Your task to perform on an android device: Open eBay app and search for Levis mens denim jeans
Image 0: 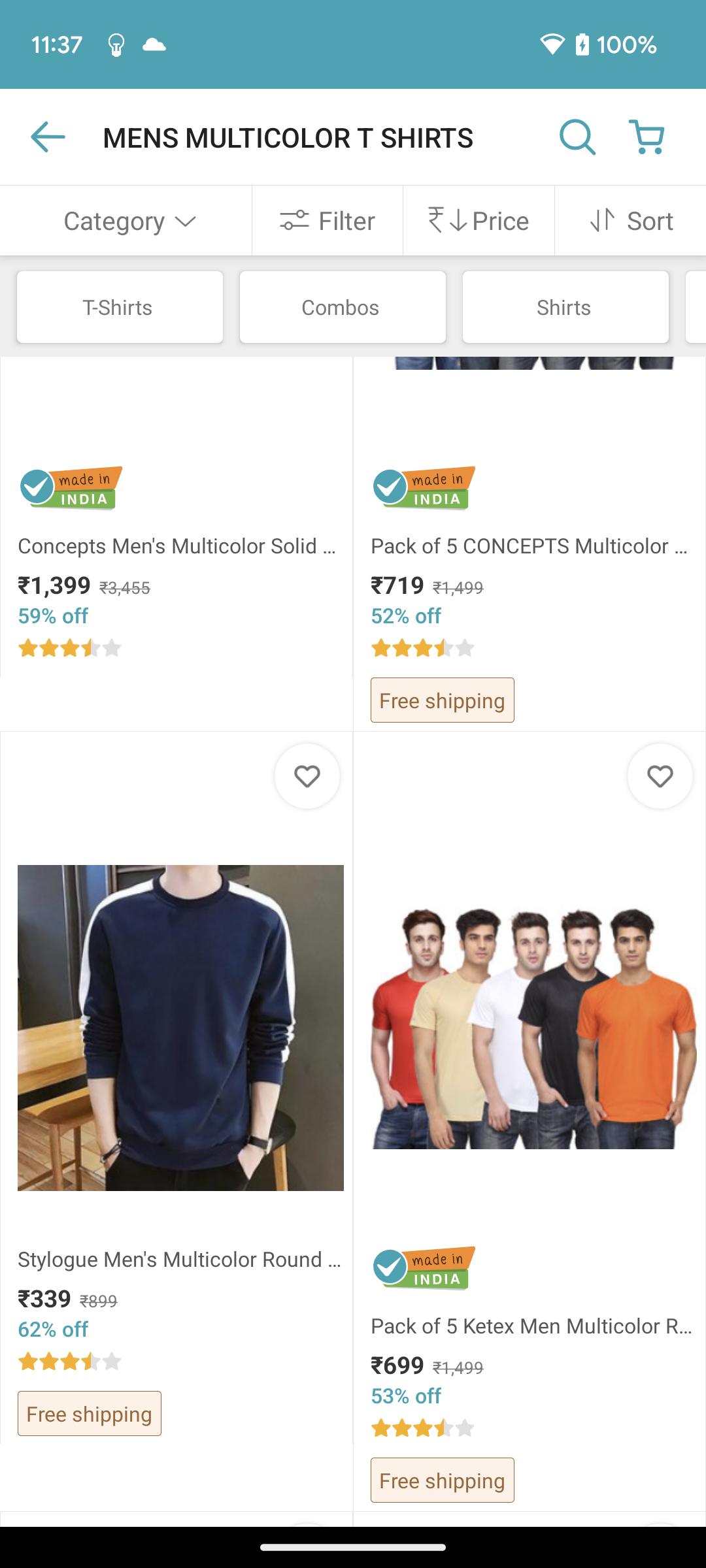
Open eBay app
Step 0: open app "eBay"
Image 1: 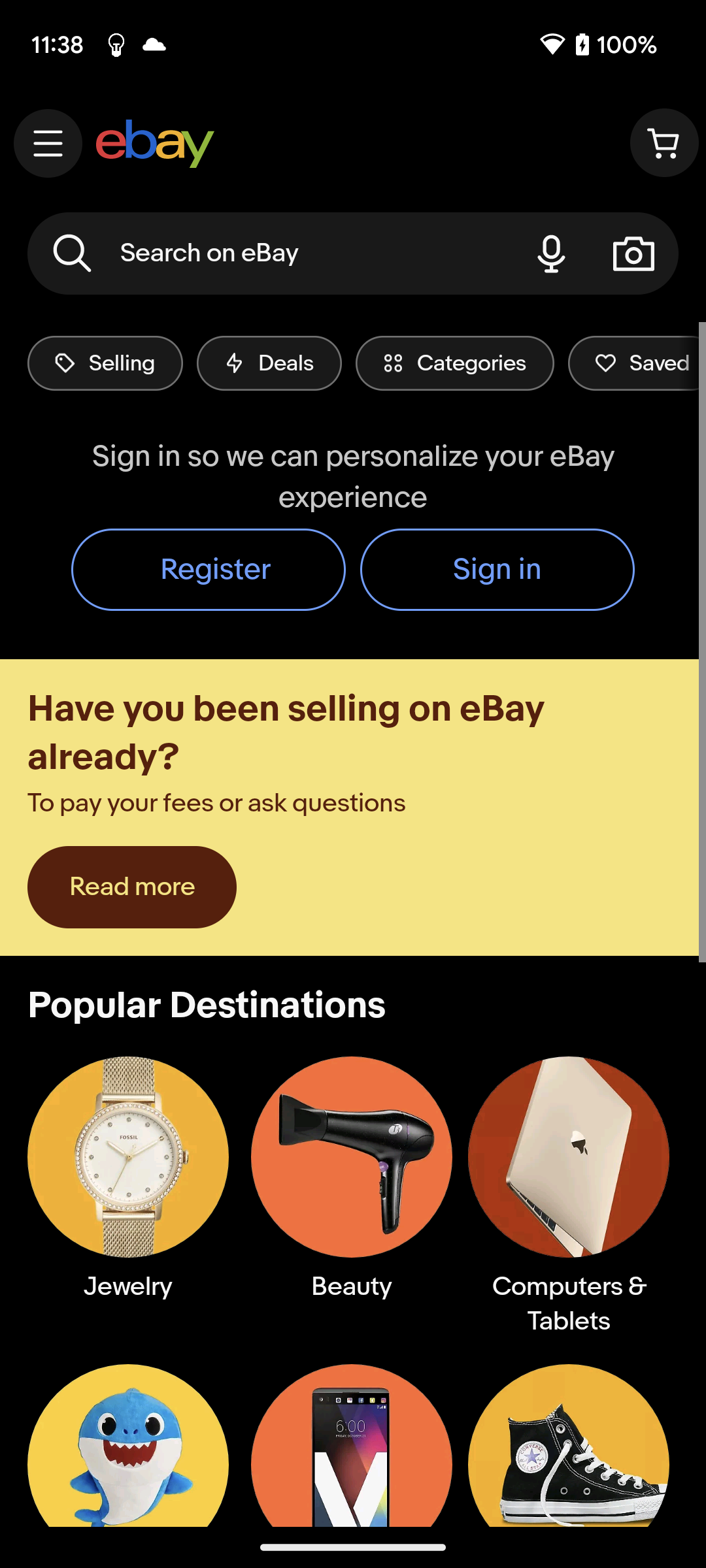
click on search bar 
Step 1: click (270, 253)
Image 2: 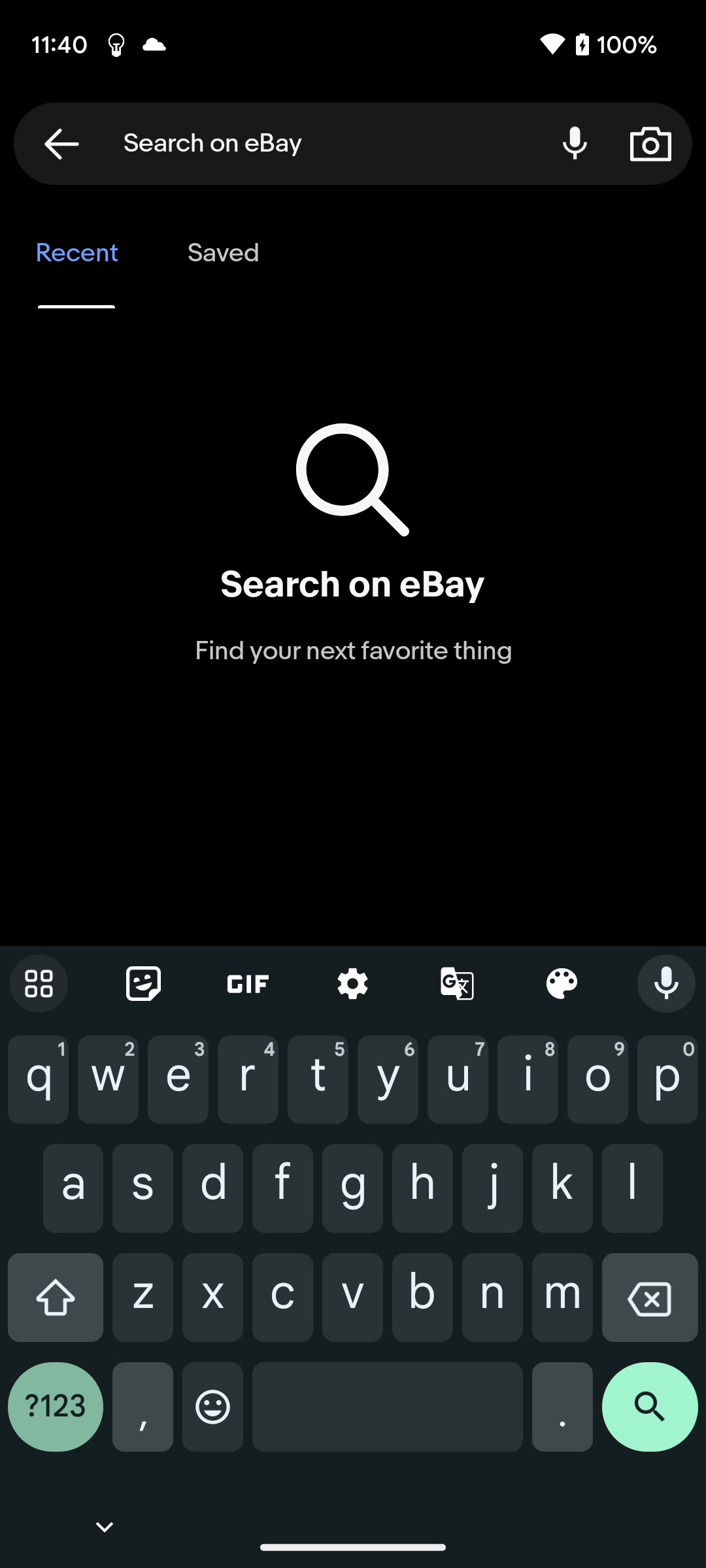
type Levis mens denim jeans in search bar
Step 2: type "Levis mens denim jeans"
Image 3: 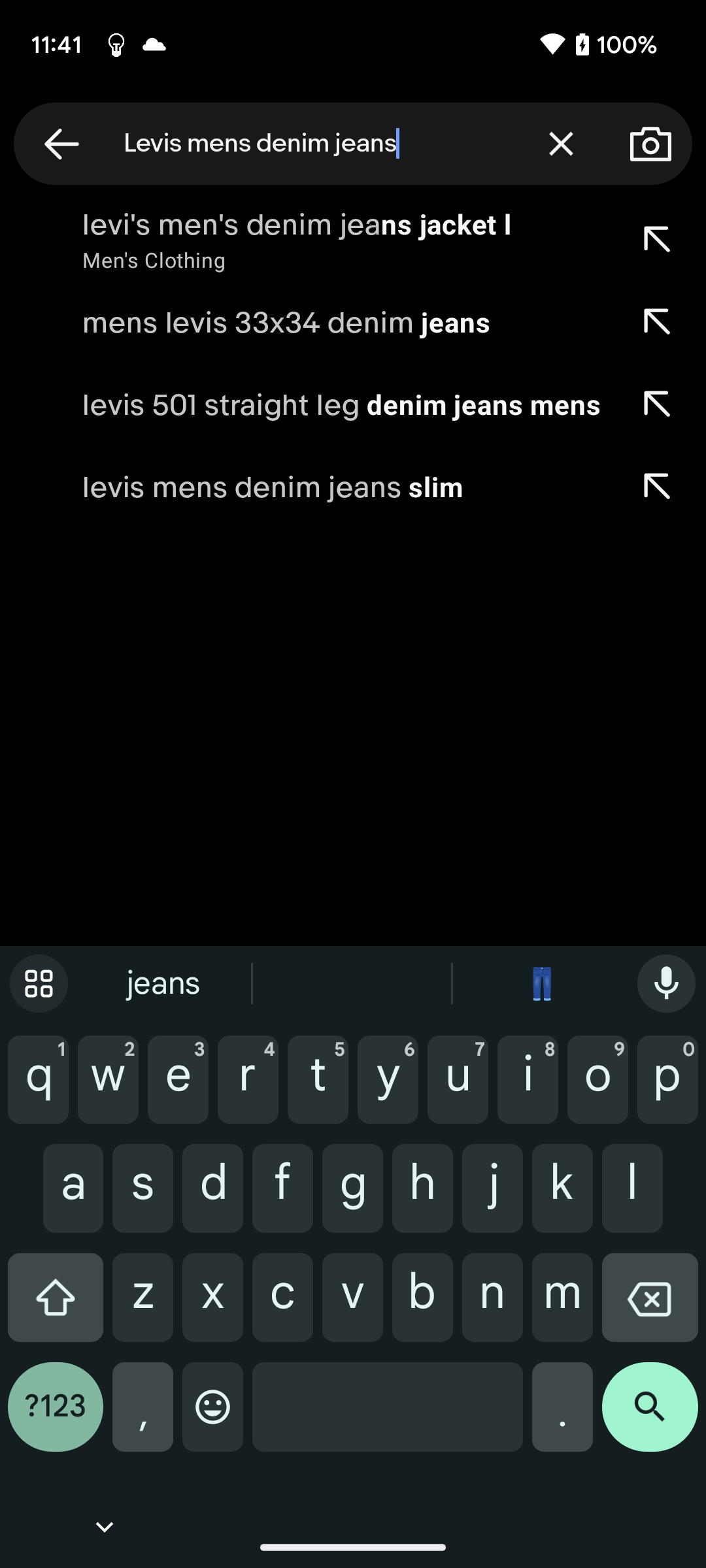
click on search icon at the bottom right corner of the screen
Step 3: click (650, 1417)